Your task to perform on an android device: My sports shoes have worn down, and now I want new sports shoes for jogging, so find new sports shoes for me in the Amazon app.
Image 0: 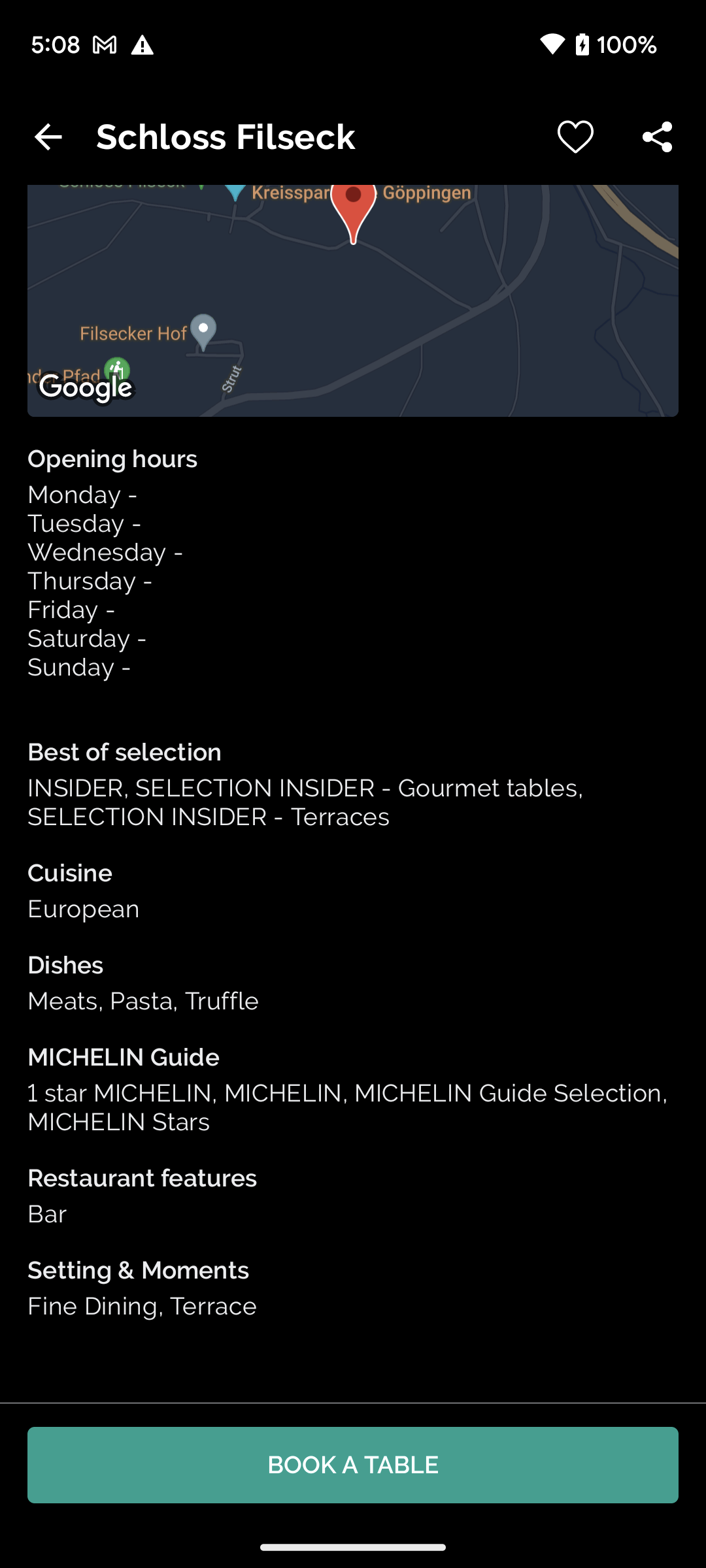
Open the Amazon app
Step 0: open app "Amazon"
Image 1: 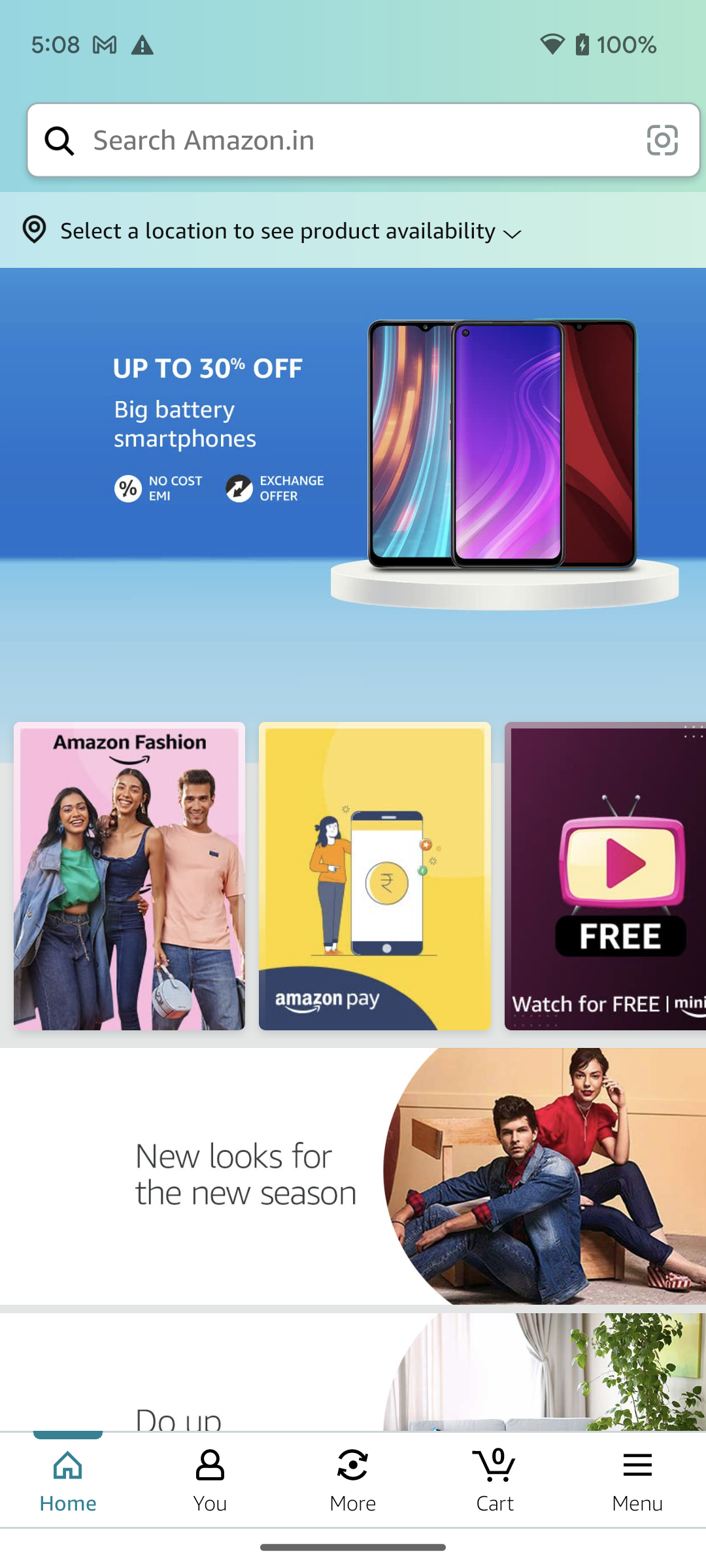
Click on the search bar at the top of the screen 
Step 1: click (358, 140)
Image 2: 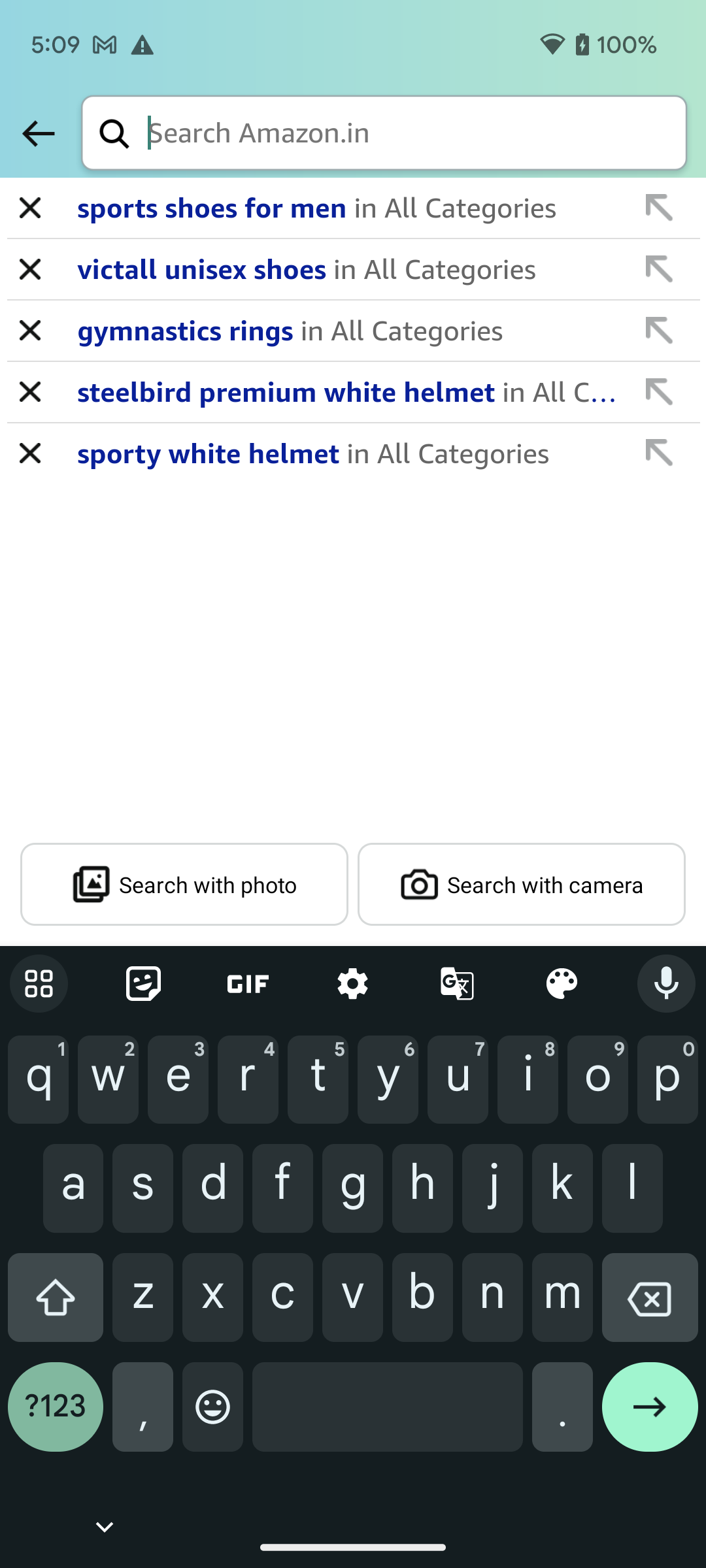
Type sports shoes in the search bar
Step 2: type "Sports shoes"
Image 3: 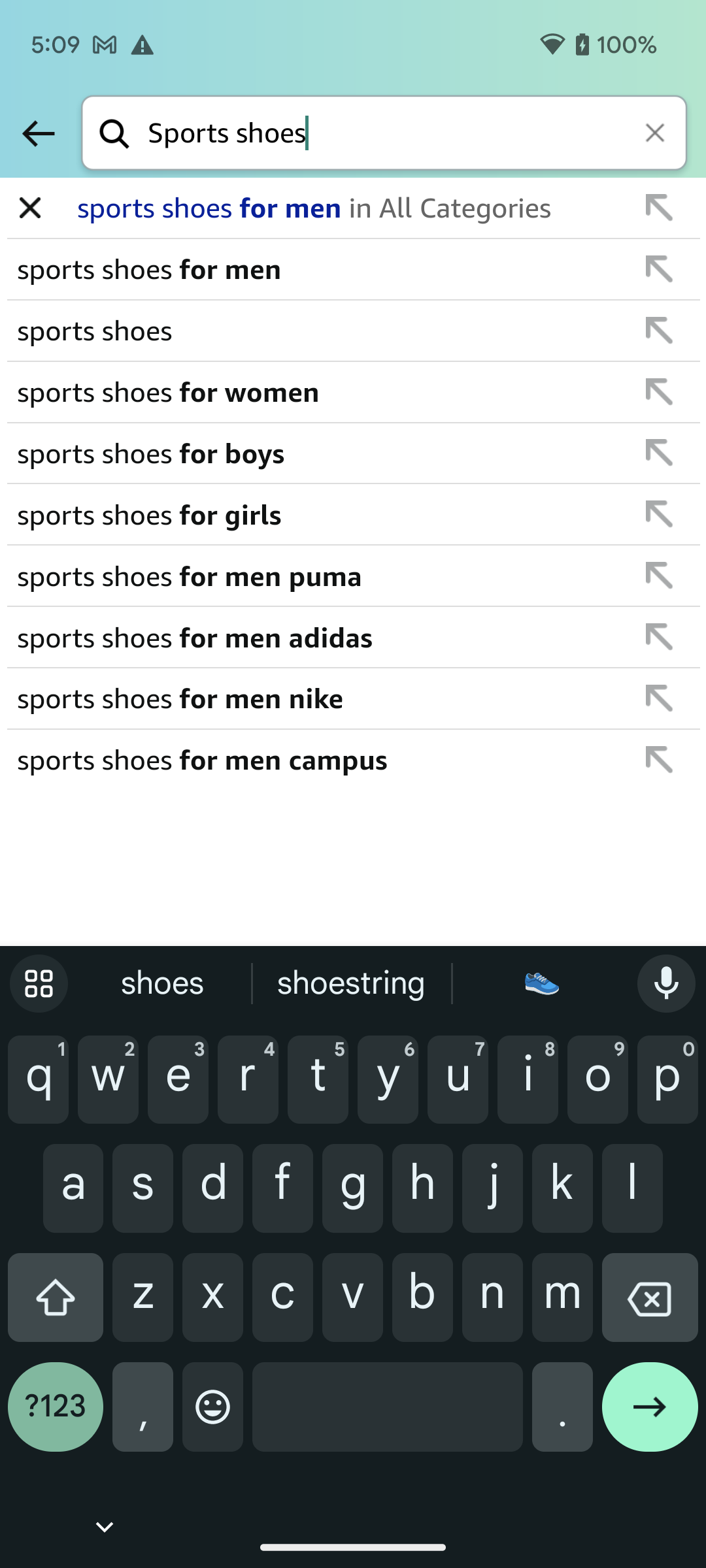
Click on the right arrow button to view the search results
Step 3: click (650, 1417)
Image 4: 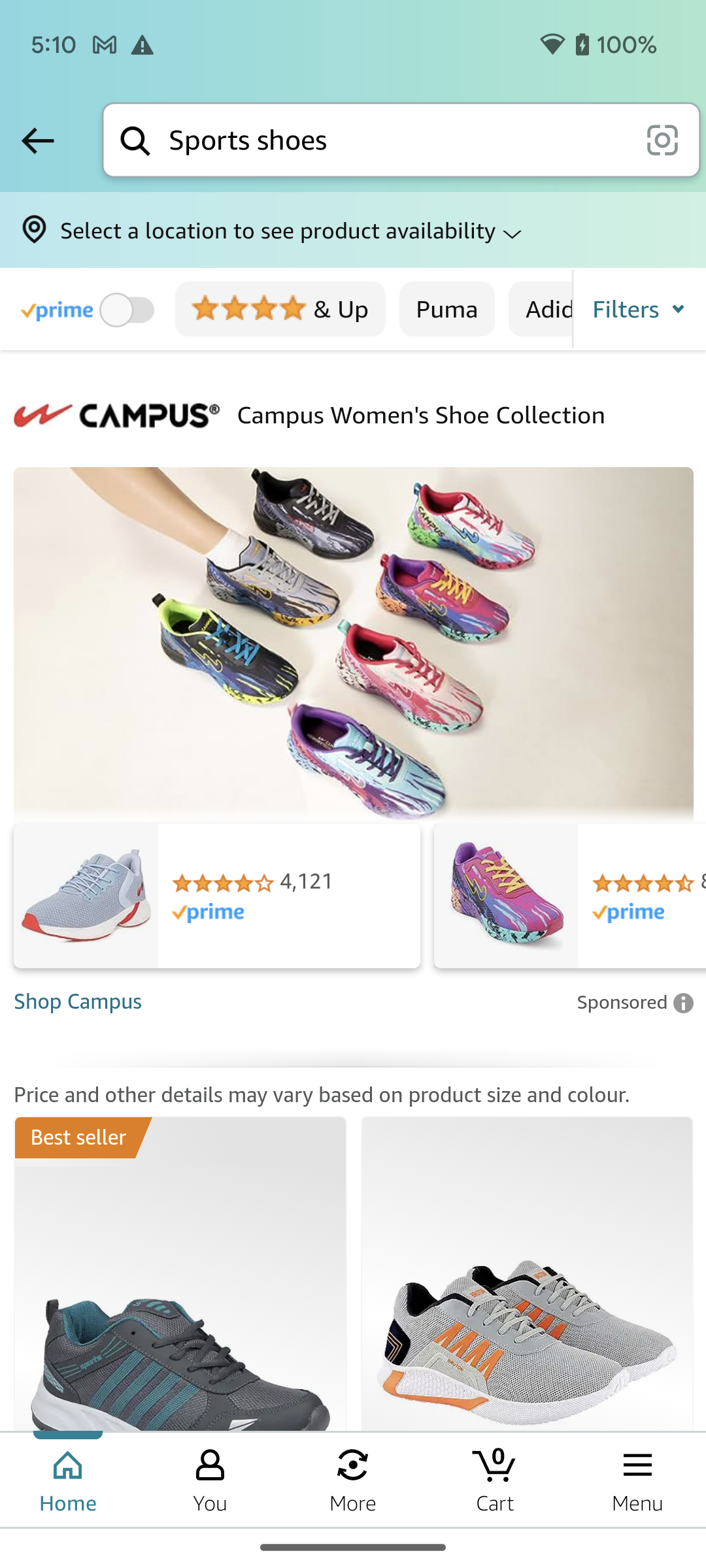
Scroll up to view more search result
Step 4: scroll down
Image 5: 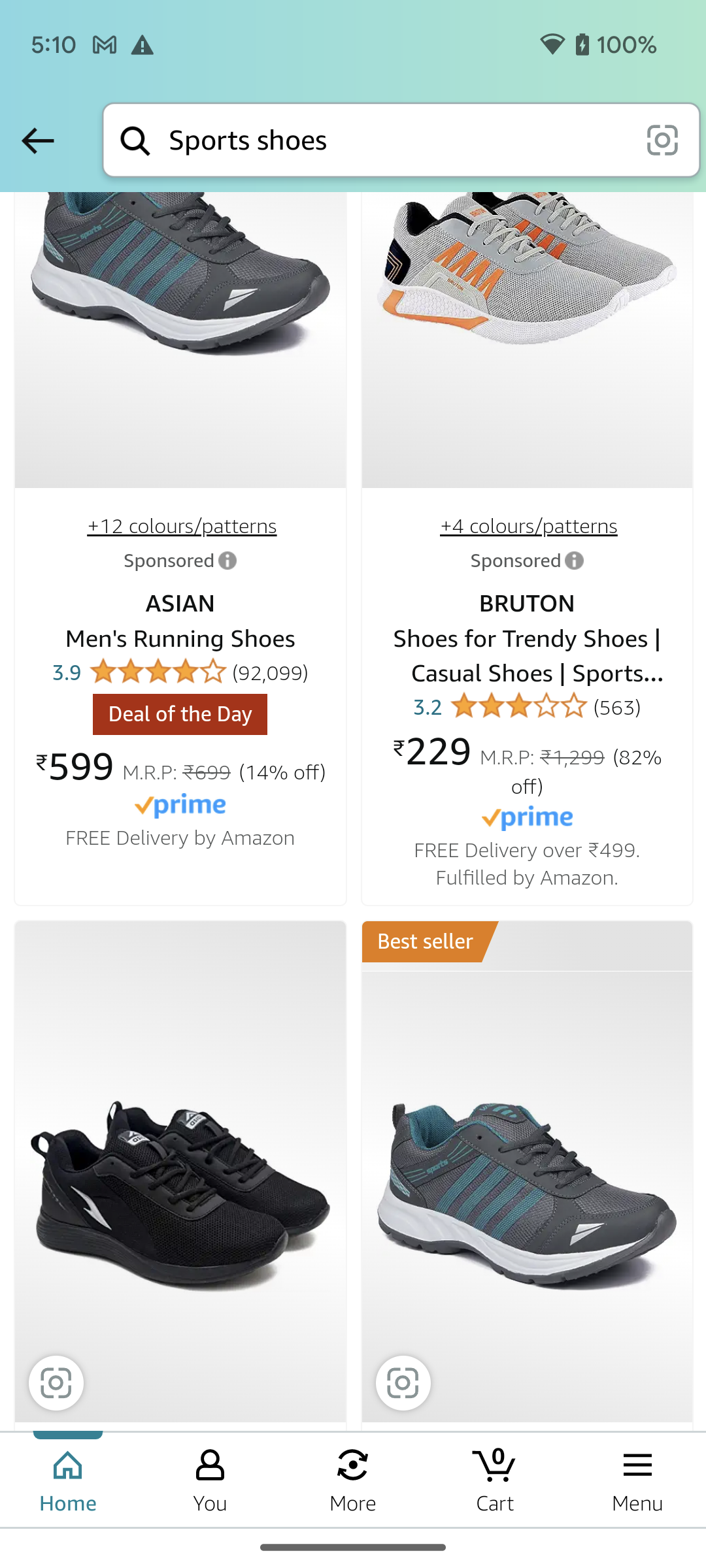
Scroll up to view more search result
Step 5: scroll down
Image 6: 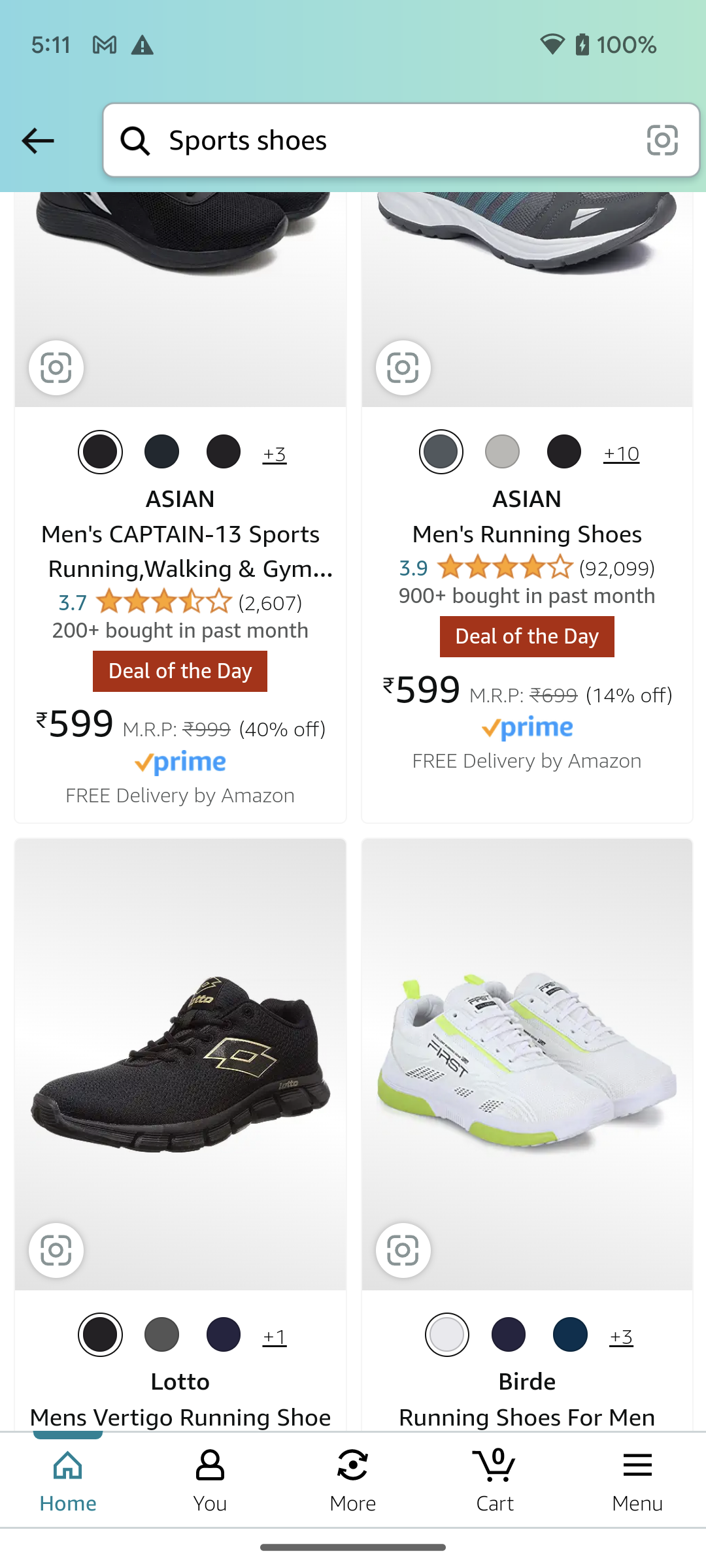
Scroll up to view more search result
Step 6: scroll down
Image 7: 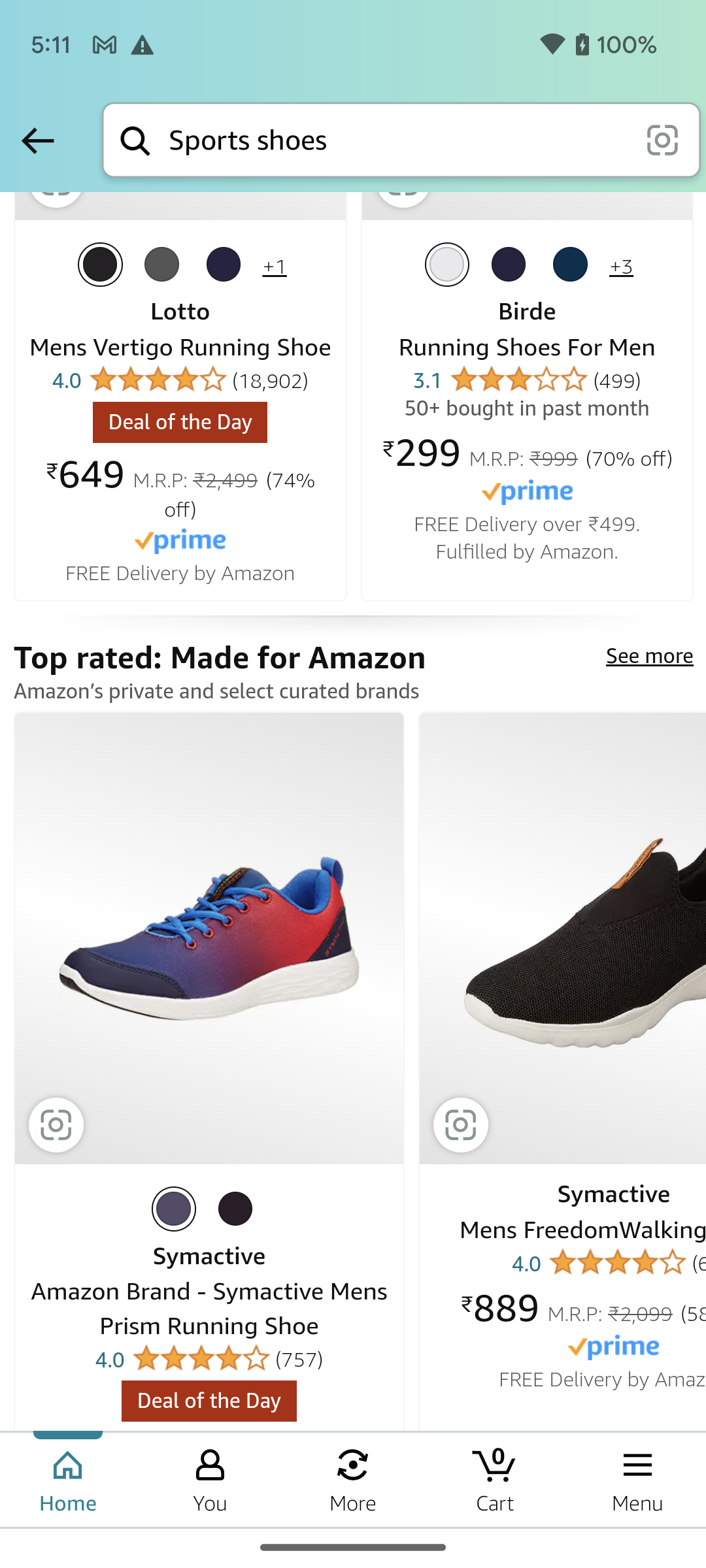
Scroll up to view more search result
Step 7: scroll down
Image 8: 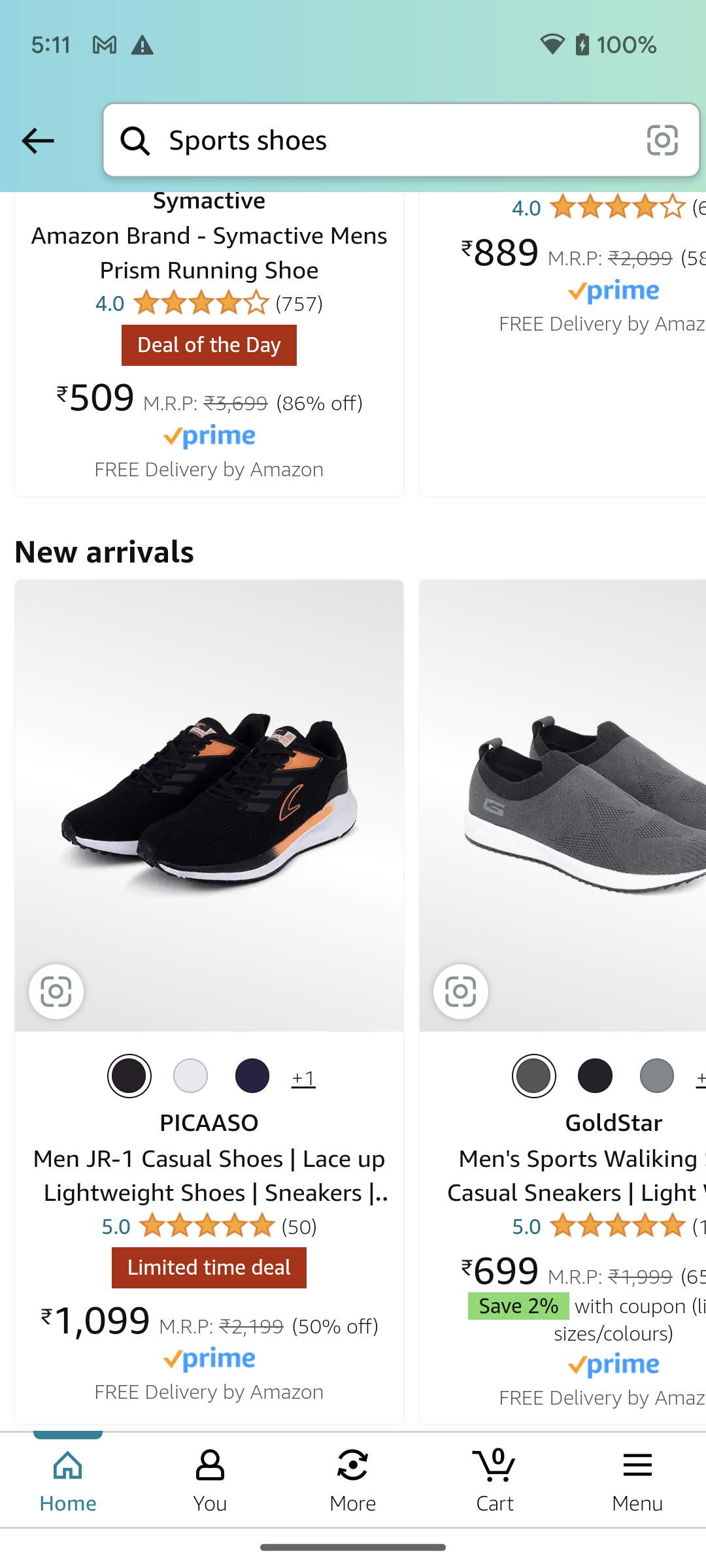
Scroll up to view more search result
Step 8: scroll down